Your task to perform on an android device: Move the Riviera Maya image to the internal storage favorite locations folder in the Google Files app.
Image 0: 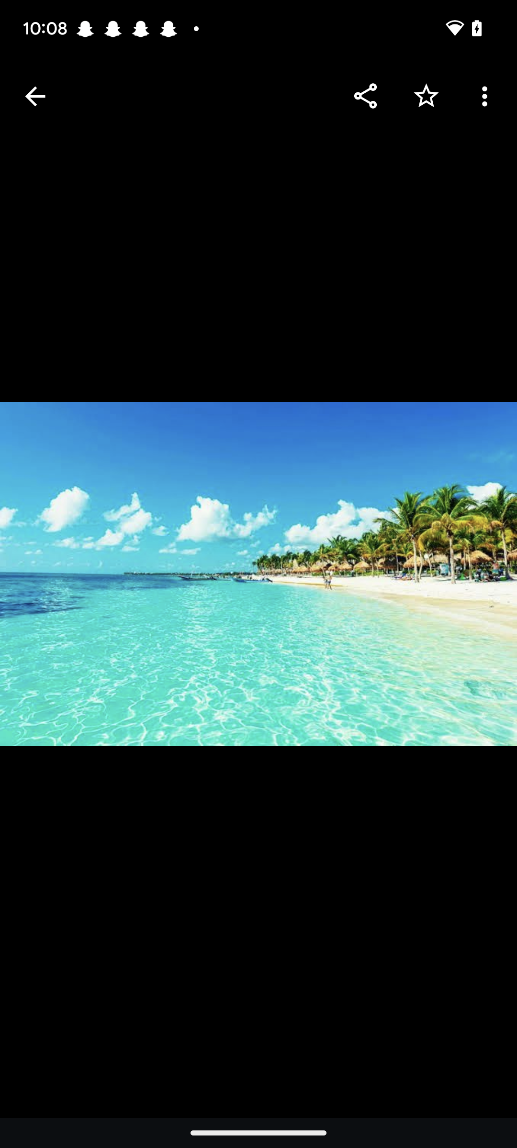
Click on the ellipsis icon at the top right corner of the screen.
Step 0: click (486, 96)
Image 1: 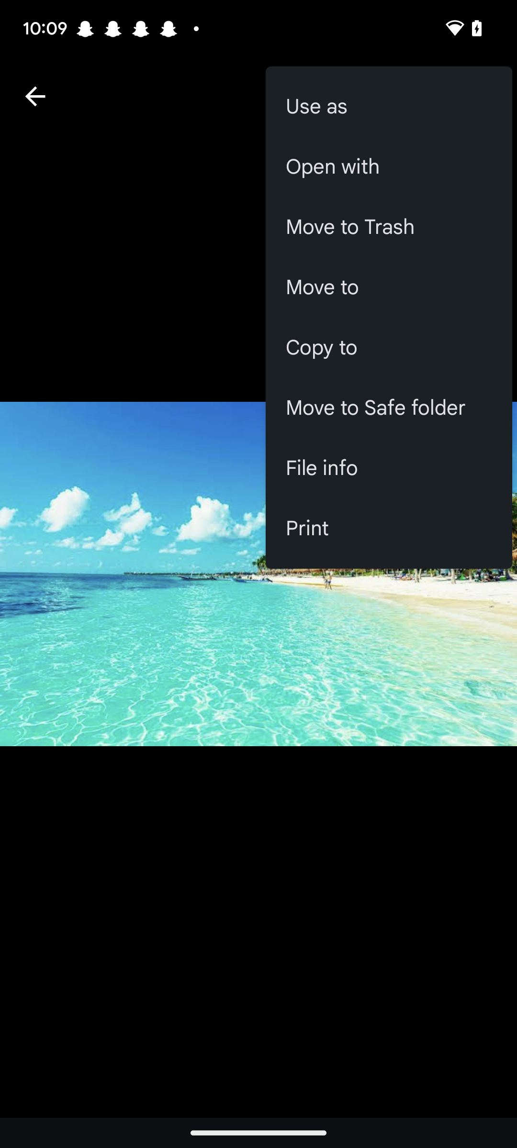
Click on fourth option on the right side of the screen.
Step 1: click (389, 287)
Image 2: 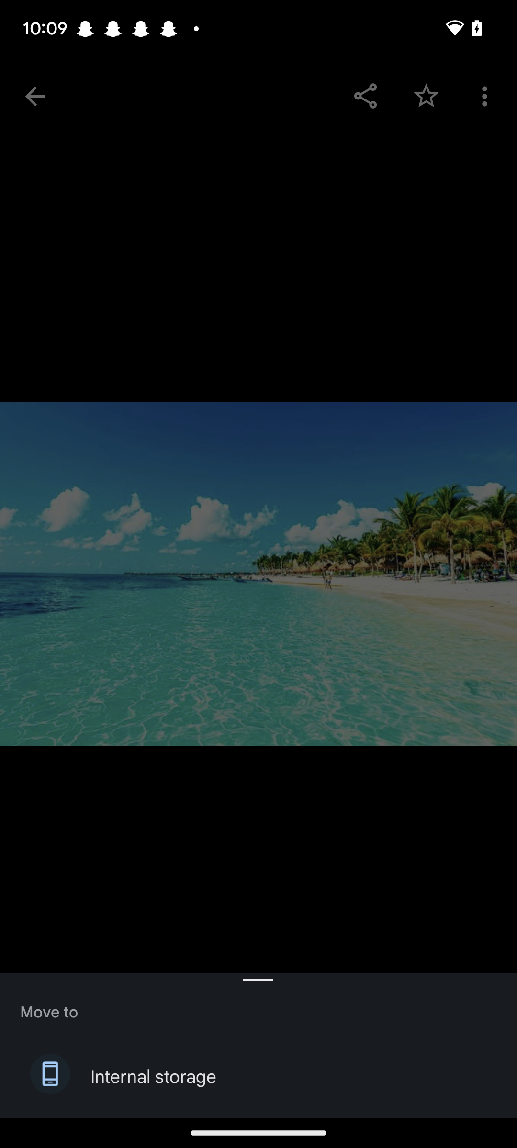
Click on Internal storage at the bottom of the screen.
Step 2: click (153, 1077)